Your task to perform on an android device: Utilise the AccuWeather app to look for the Bourg-en-Bresse weather map.
Image 0: 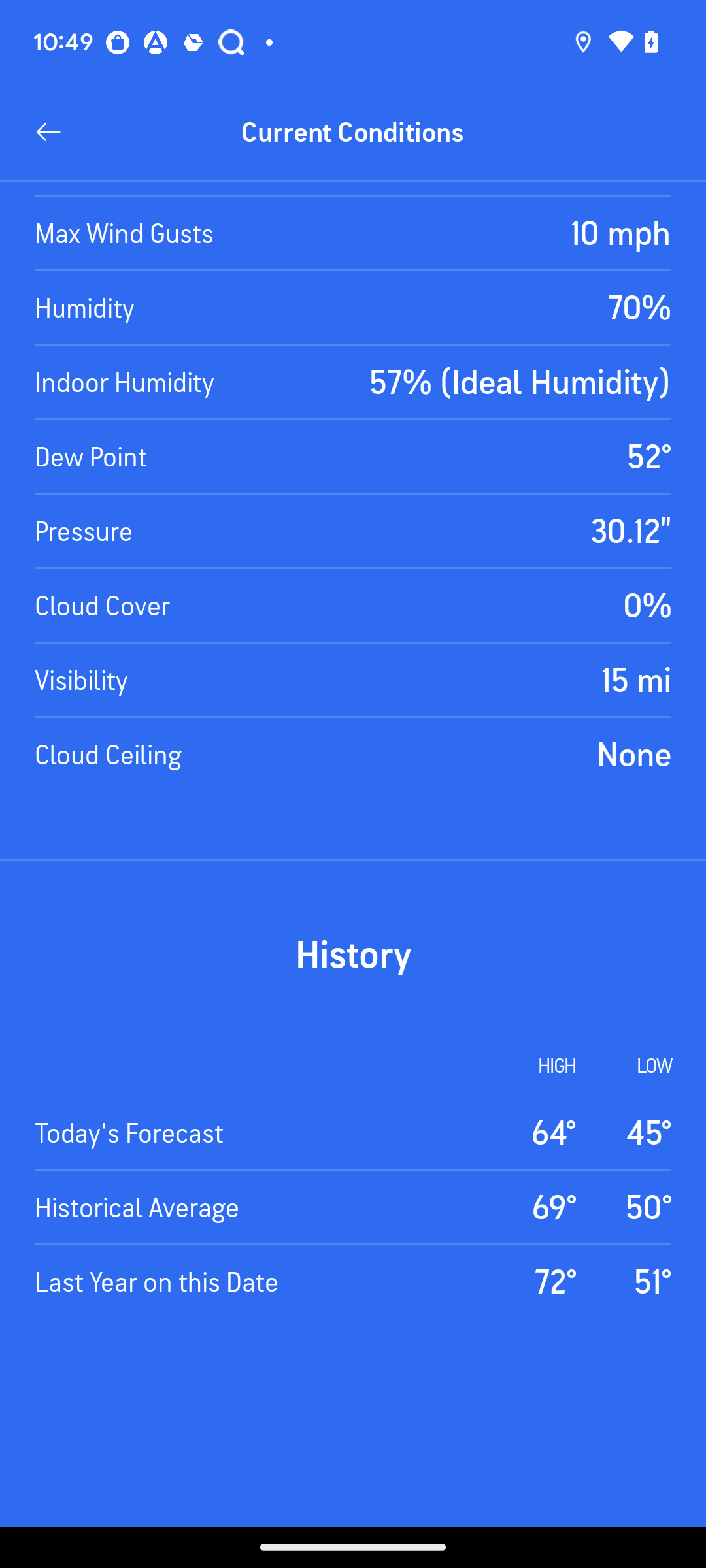
go back to the previous page
Step 0: press back button
Image 2: 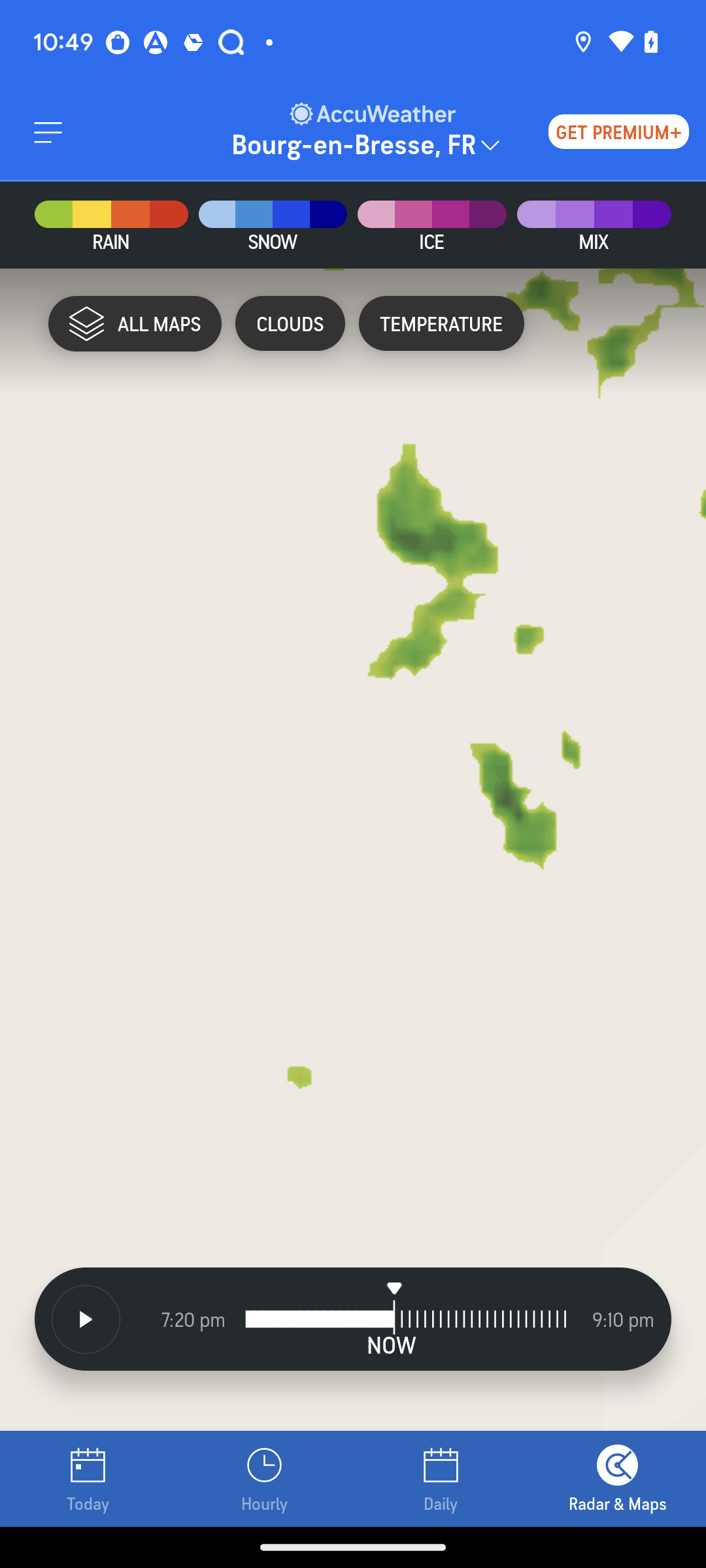
Go to the Radar & Maps section at the bottom right corner of the screen
Step 2: wait